Your task to perform on an android device: I utilised a timer while working out, and now that I'm done, I want to remove it from the Clock App.
Image 0: 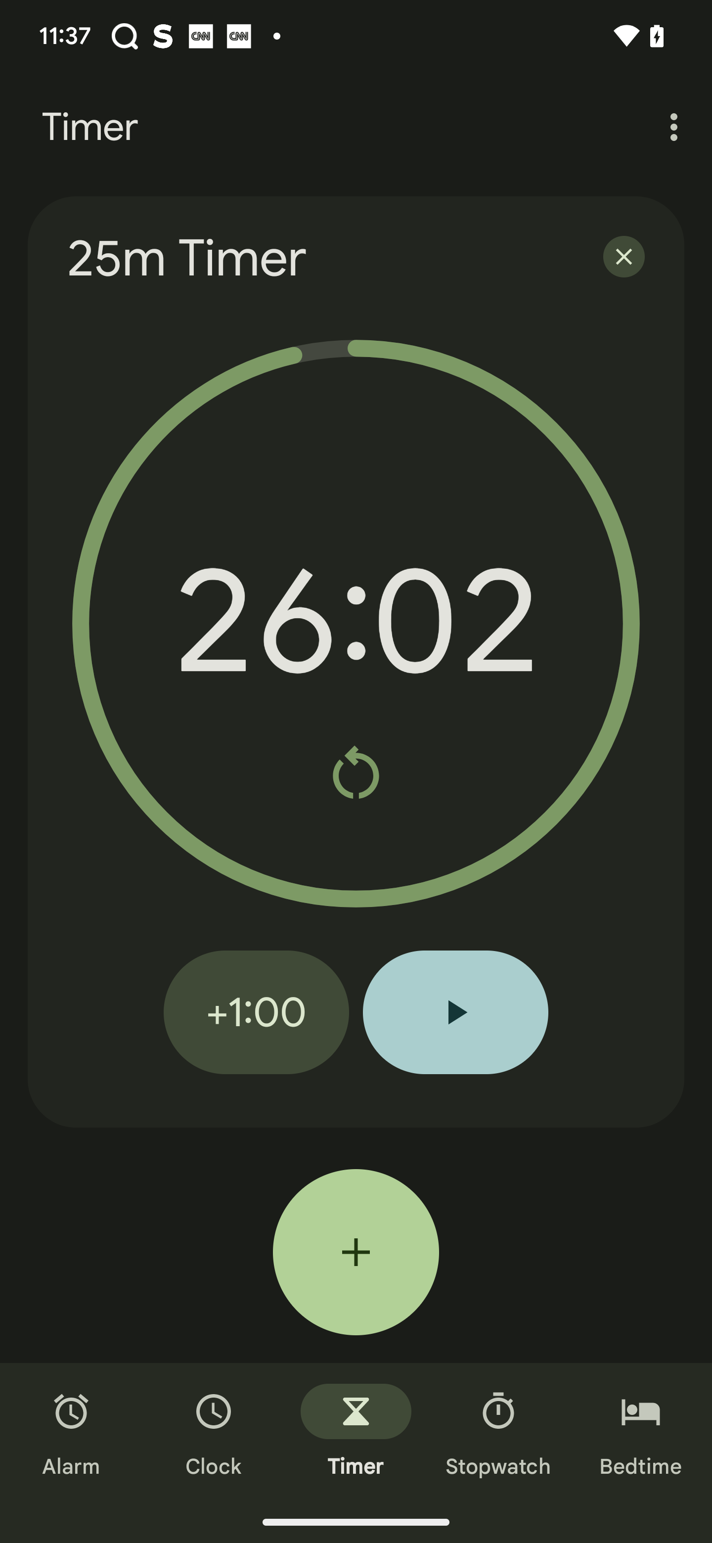
Click on the cross icon at the right top of the screen
Step 0: click (624, 257)